Your task to perform on an android device: In Industrybuying Online Shopping app, open Krost Long Lasting hammer and check the details then view the photo in different view
Image 0: 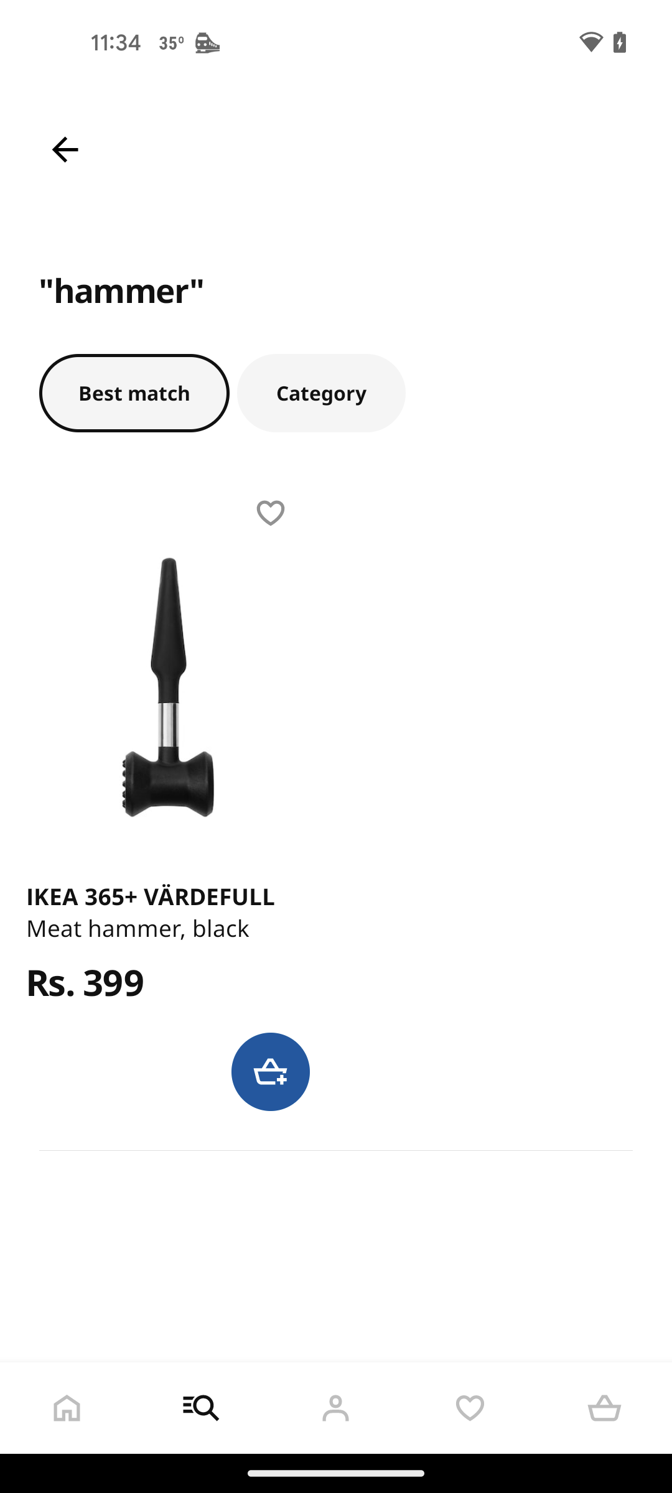
Open Industrybuying app
Step 0: open app "Industrybuying"
Image 1: 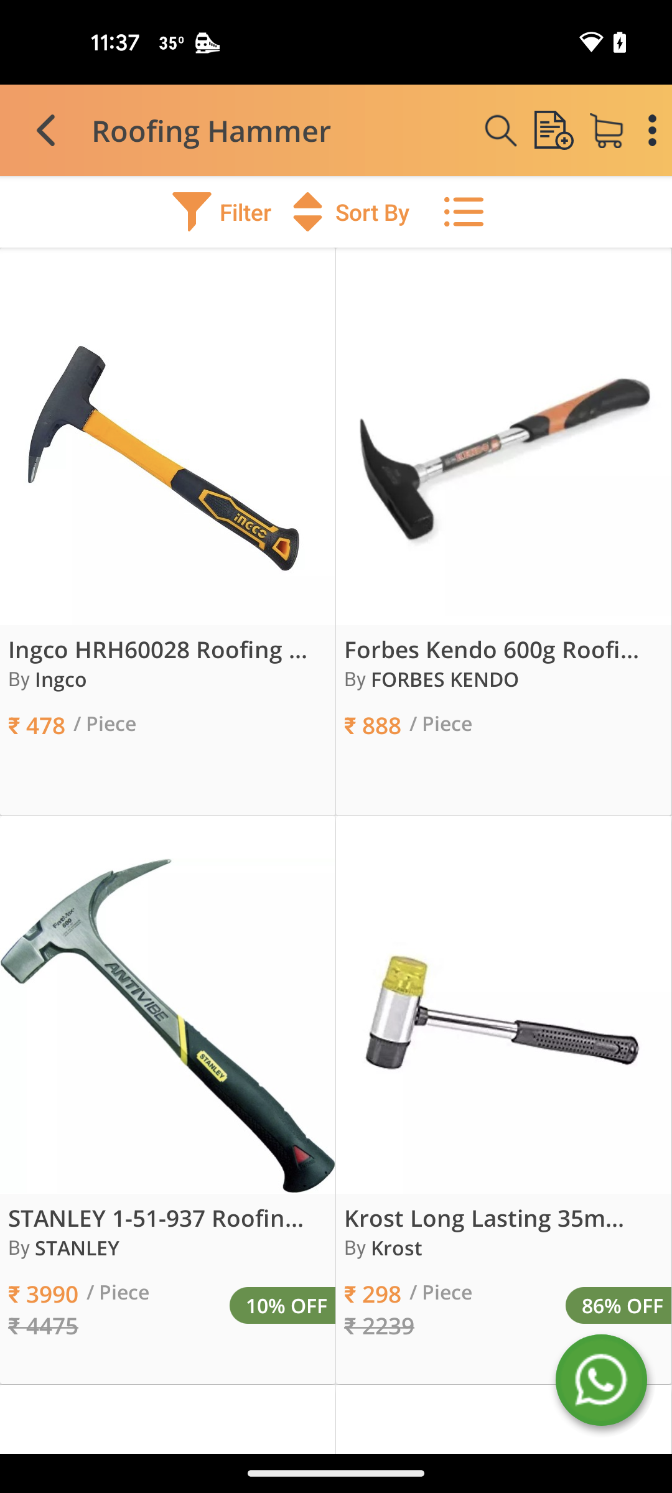
Select Krost Long lasting hammer
Step 1: click (503, 1025)
Image 2: 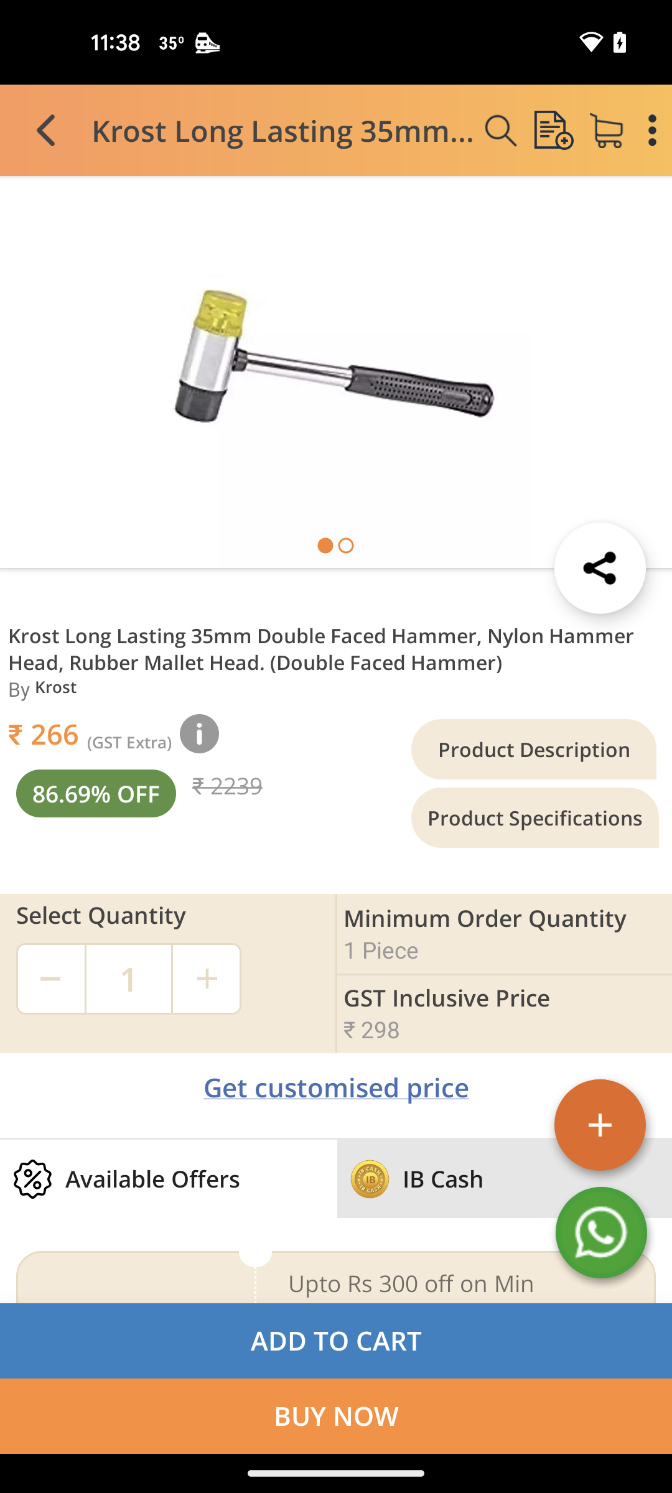
click on the product description
Step 2: click (534, 749)
Image 4: 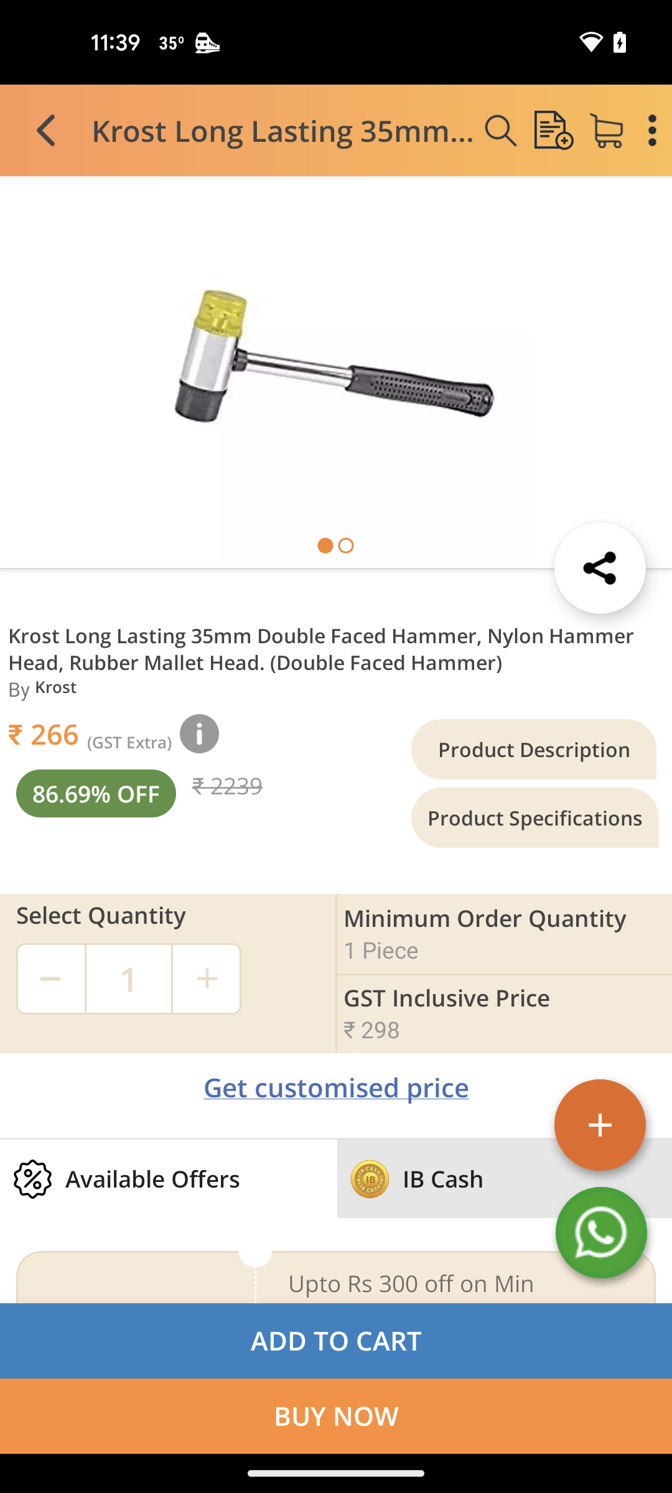
swipe left the image to view different view
Step 4: scroll right